Your task to perform on an android device: I have an upcoming work conference on October 28th, 2023, at 3:30 p.m. and would like to create a calendar event on the calendar app with the name work conference. so that I won't miss the event.
Image 0: 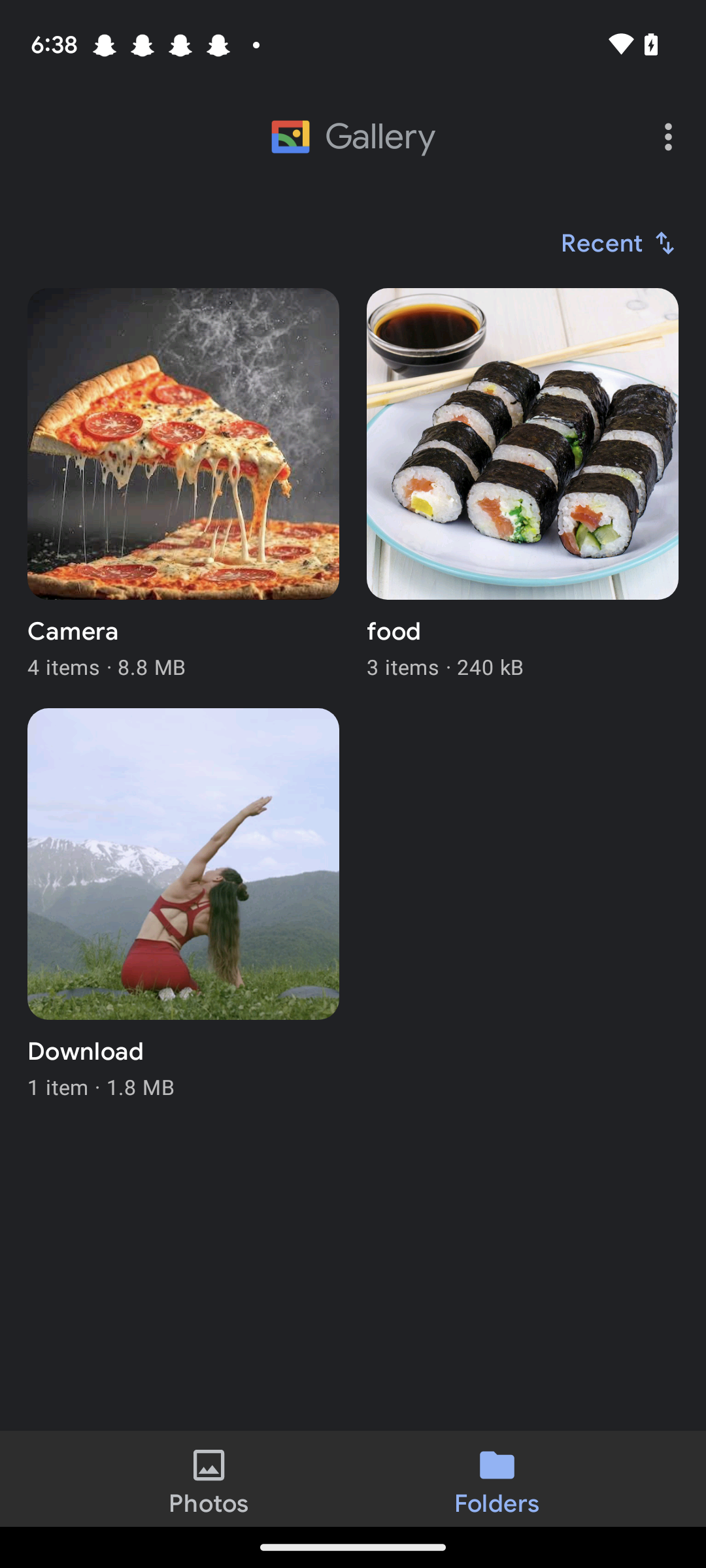
Open the calendar app.
Step 0: open app "Calendar"
Image 1: 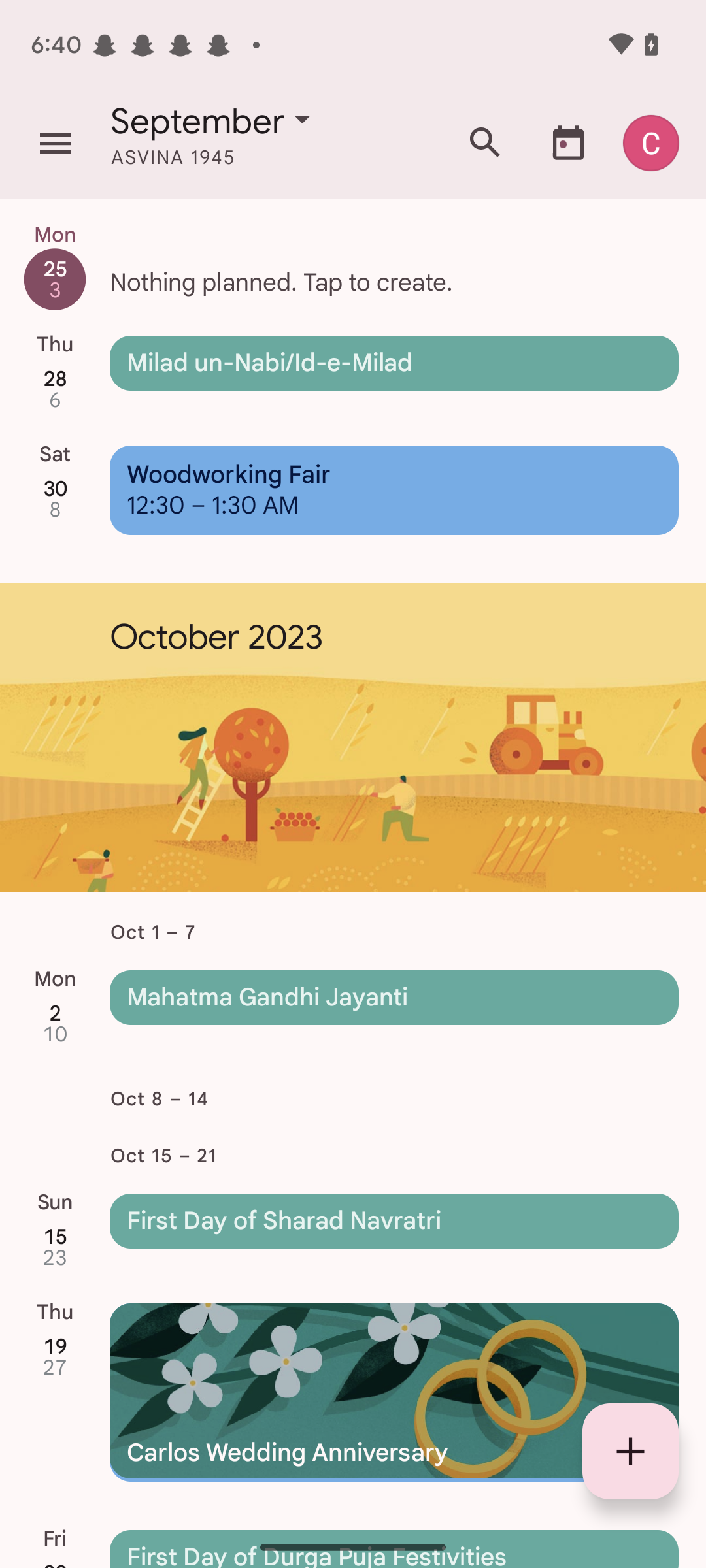
Click on the plus icon on the bottom right of the screen.
Step 1: click (630, 1451)
Image 2: 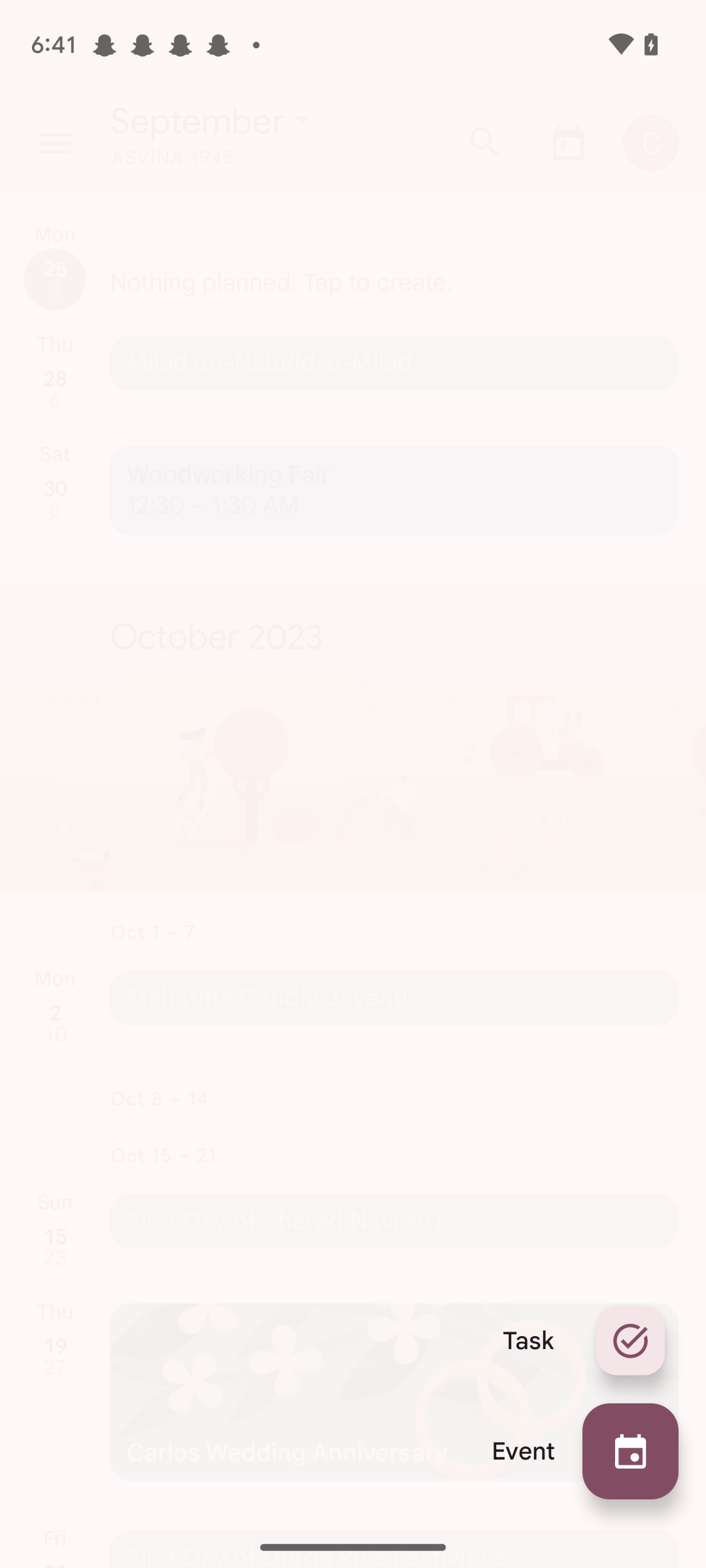
Click on the event button on the bottom right of the screen.
Step 2: click (630, 1451)
Image 3: 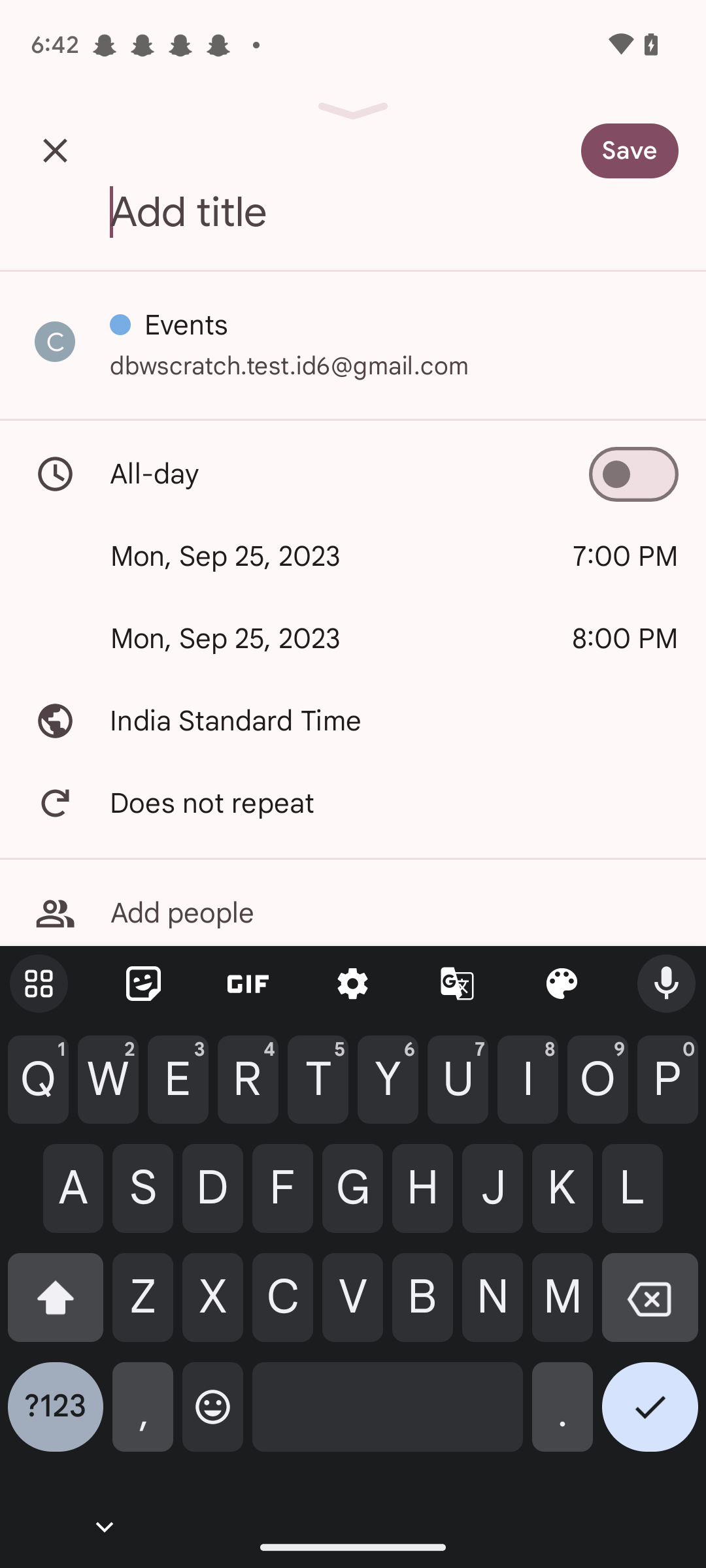
Type the text work conference as the title.
Step 3: type "work conference"
Image 4: 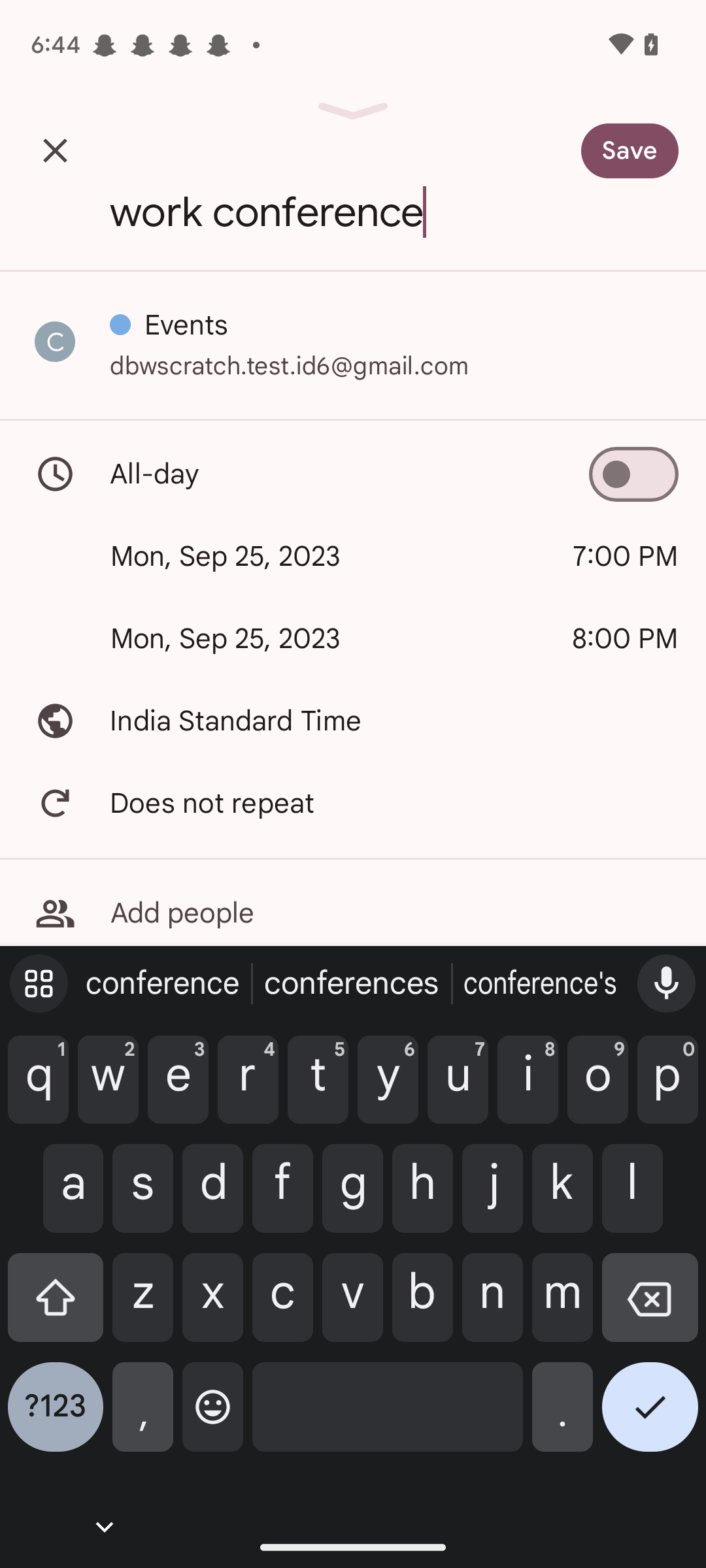
Click on the start date section.
Step 4: click (341, 557)
Image 5: 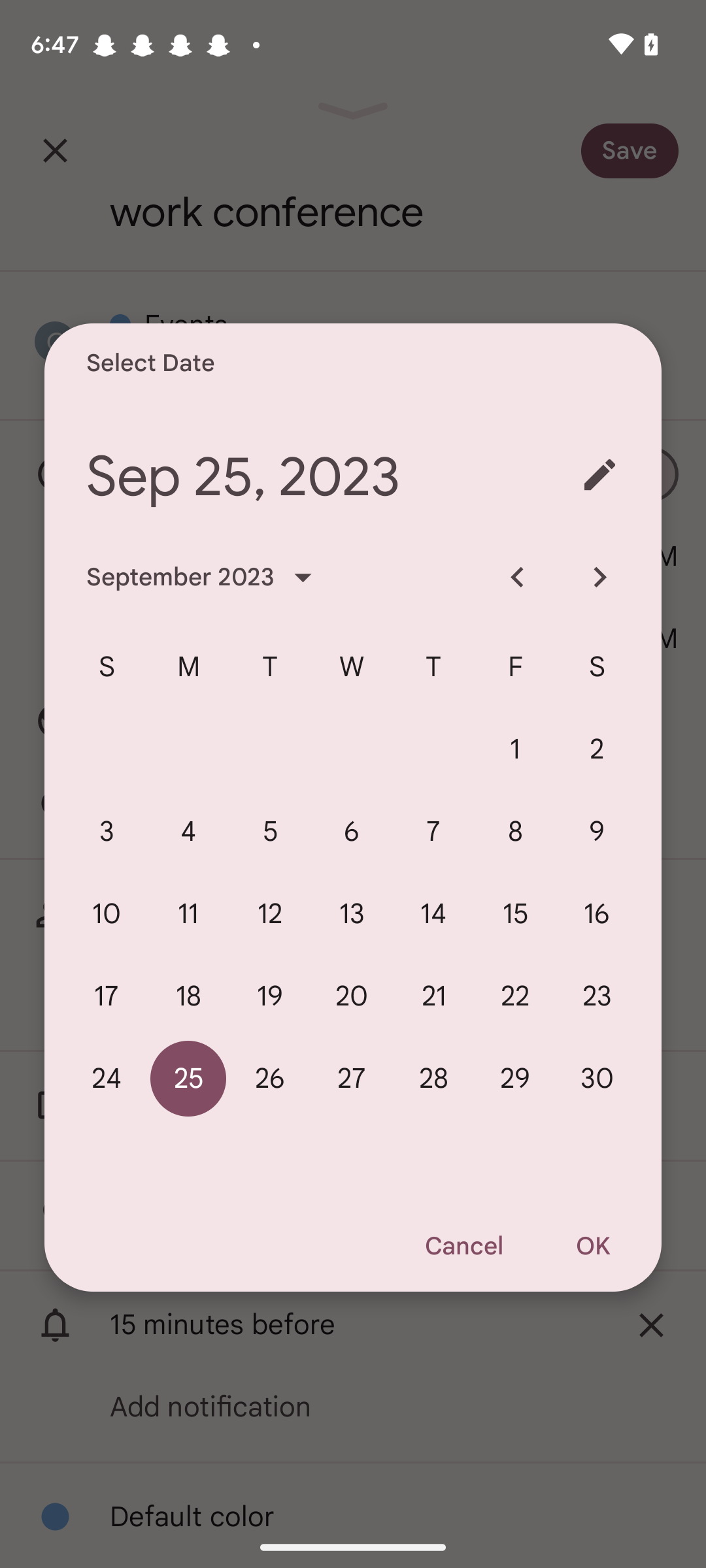
Swipe the calendar towards the left to view the October month.
Step 5: scroll right
Image 8: 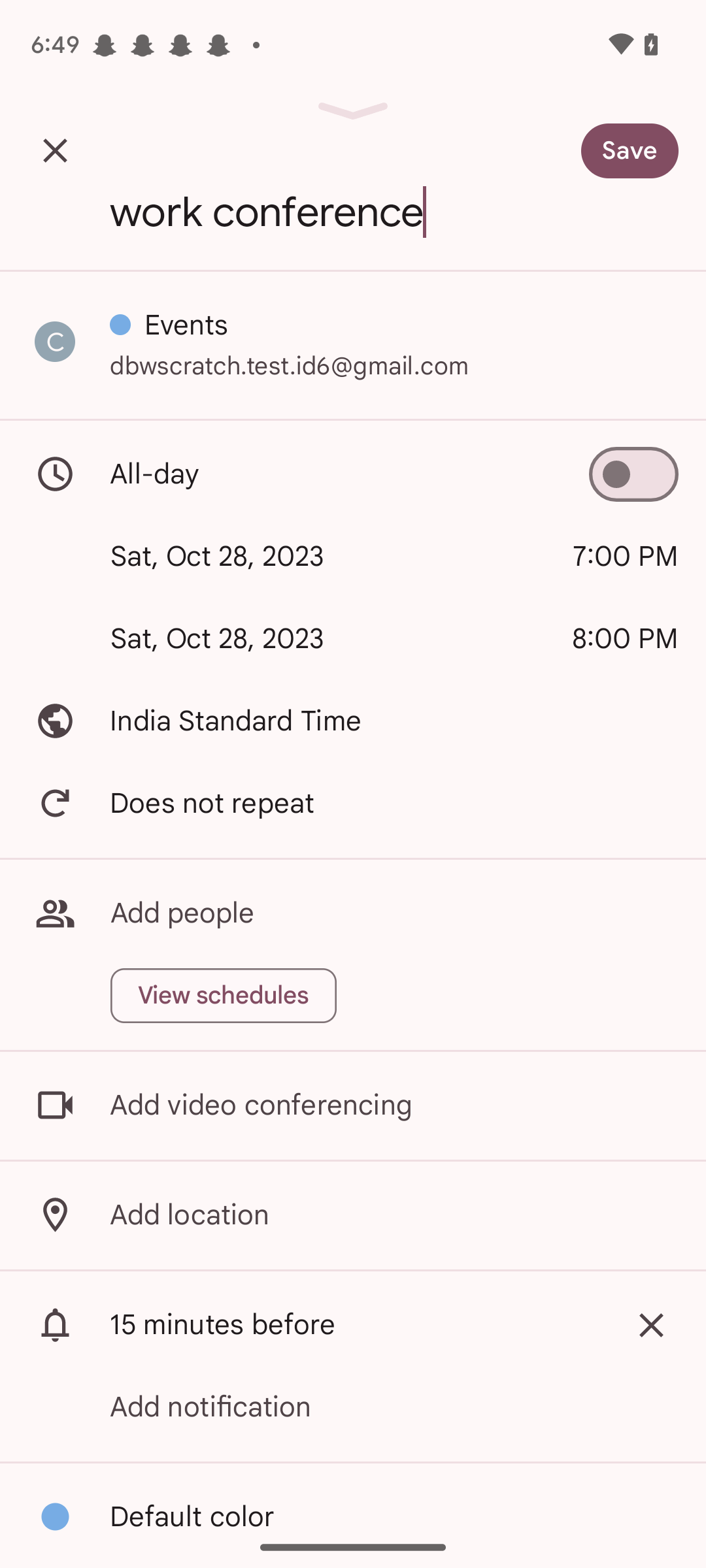
Click on the start time section.
Step 8: click (625, 557)
Image 9: 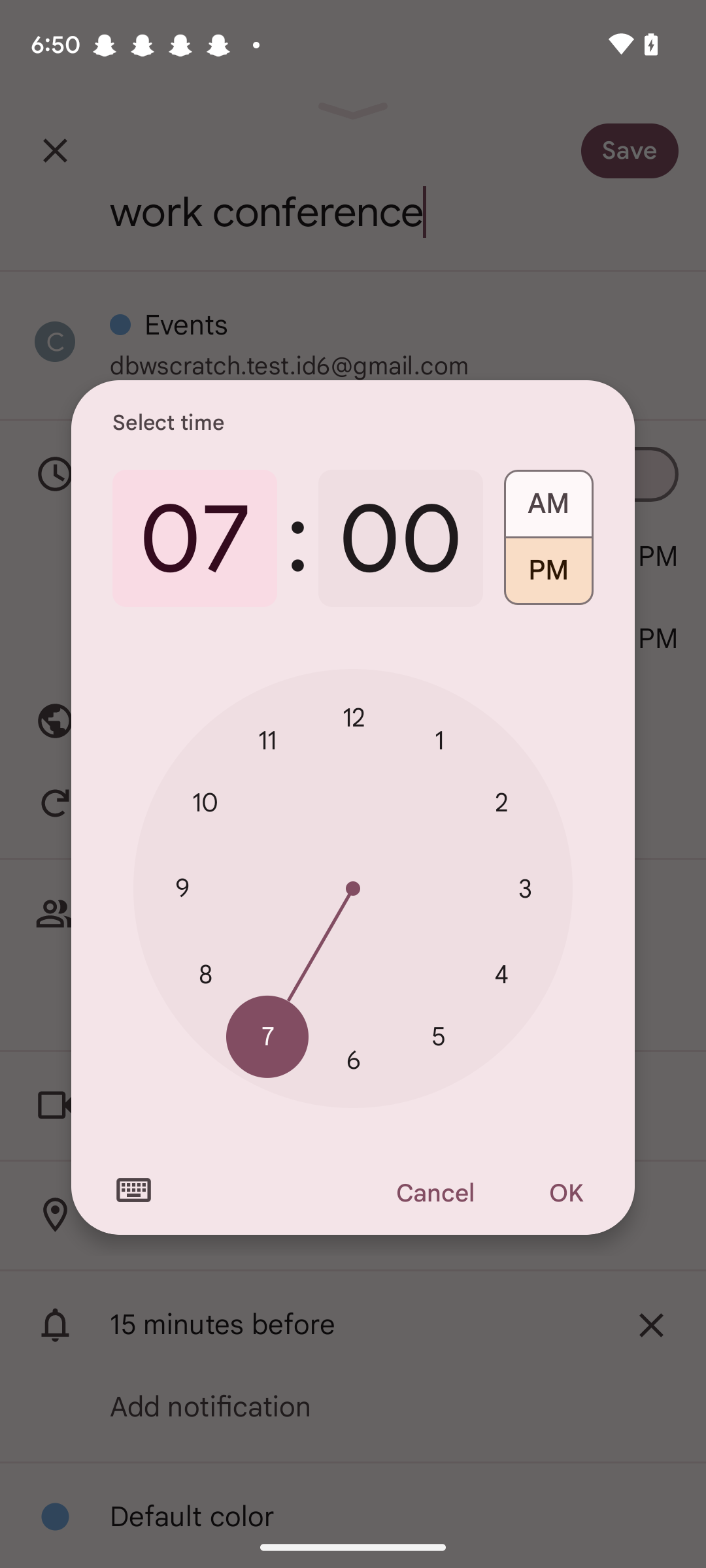
Set the hours as 3.
Step 9: click (525, 889)
Image 10: 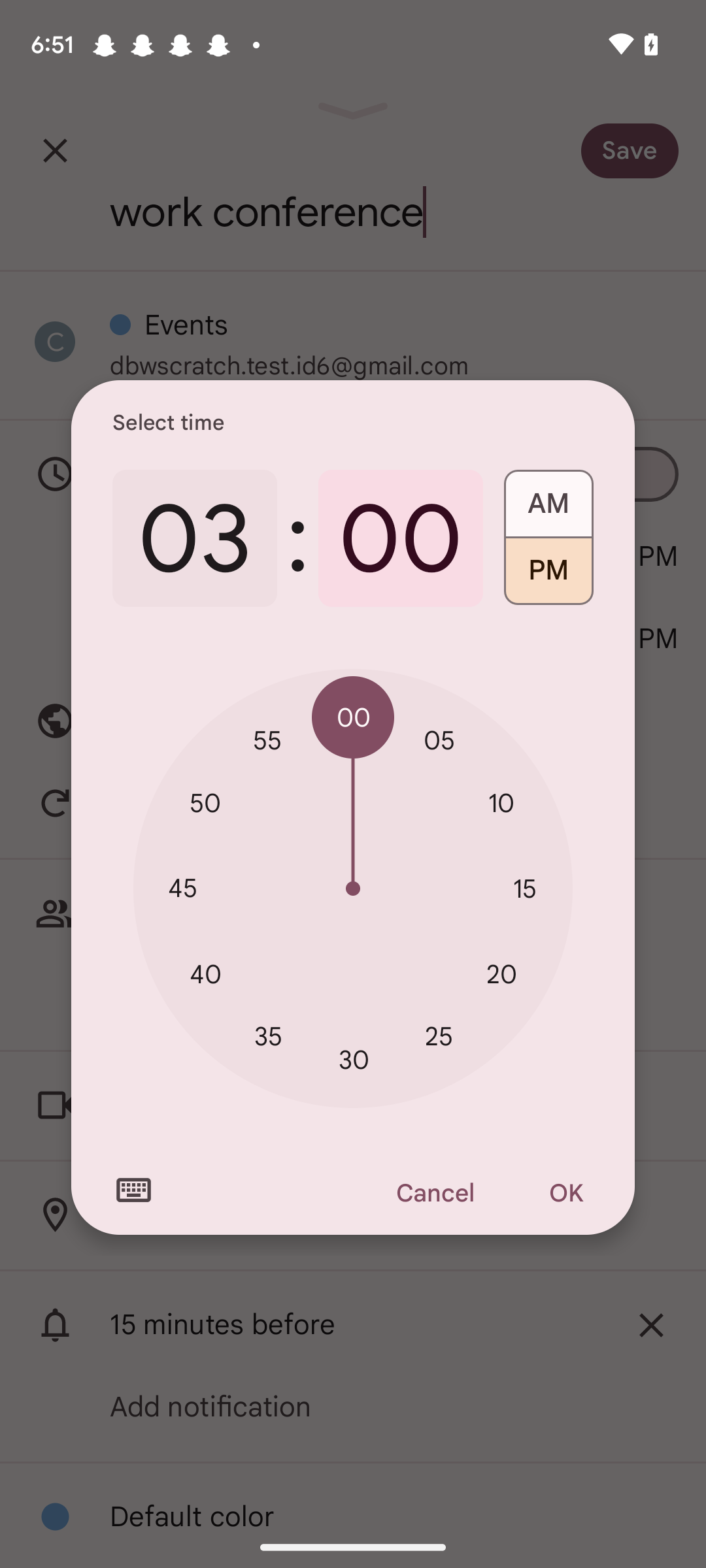
Set the minute as 30.
Step 10: click (353, 1060)
Image 11: 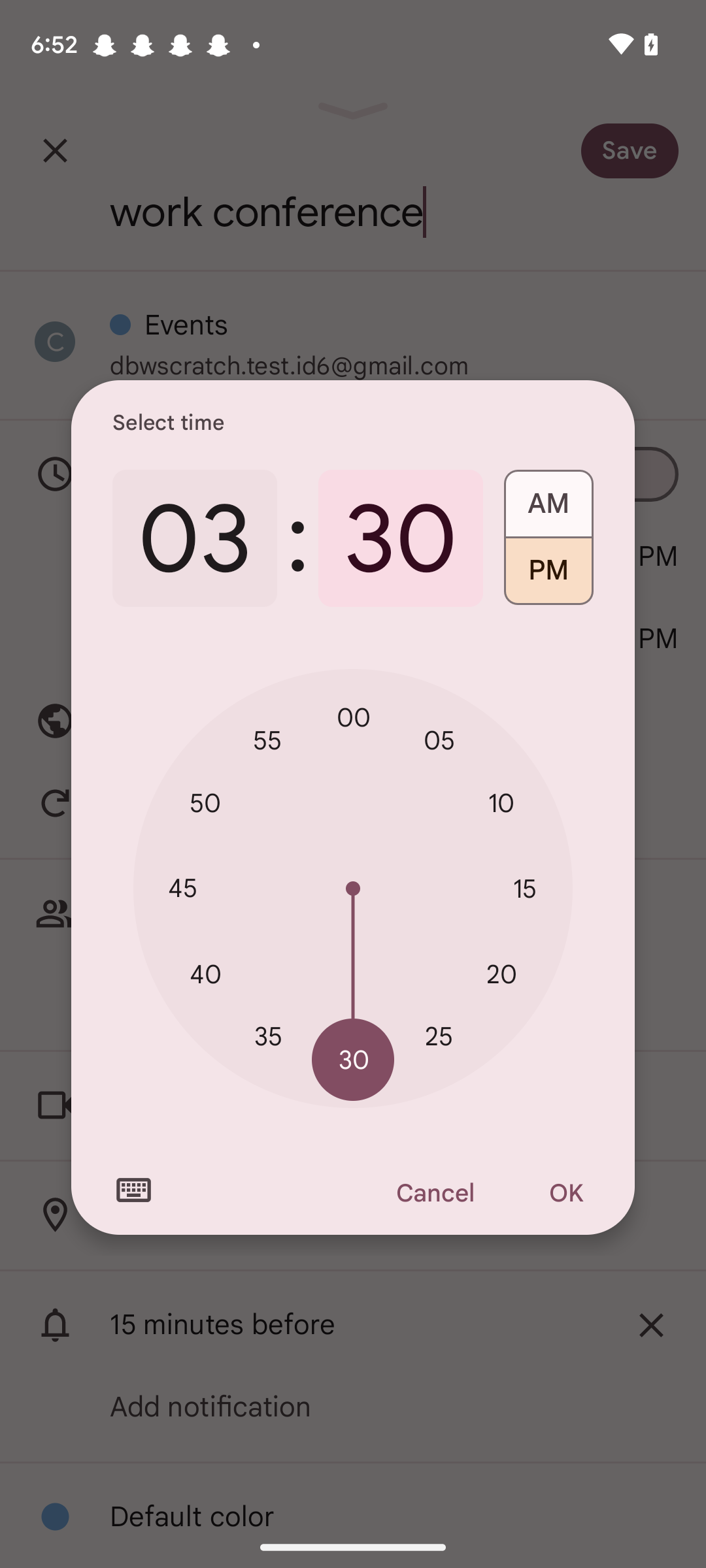
Click on the ok button.
Step 11: click (565, 1194)